Your task to perform on an android device: Now customize the Name field. I want the label alignment in the right and make it a required field in the Jotform app.
Image 0: 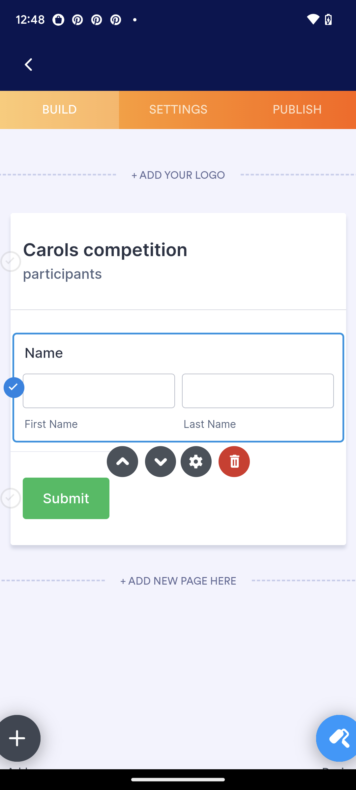
Click on the settings icon.
Step 0: click (178, 498)
Image 1: 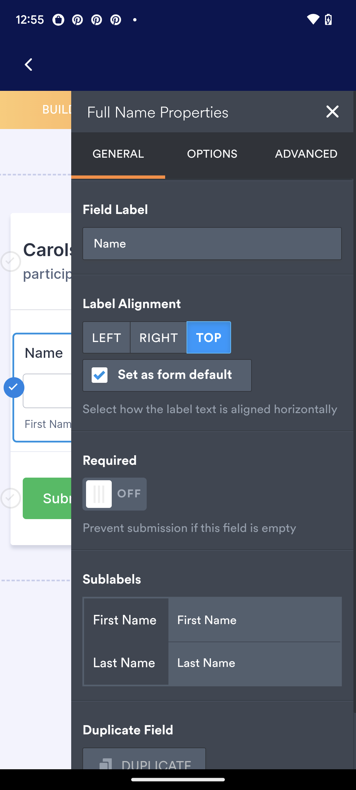
Select the right option in the label alignment.
Step 1: click (159, 337)
Image 2: 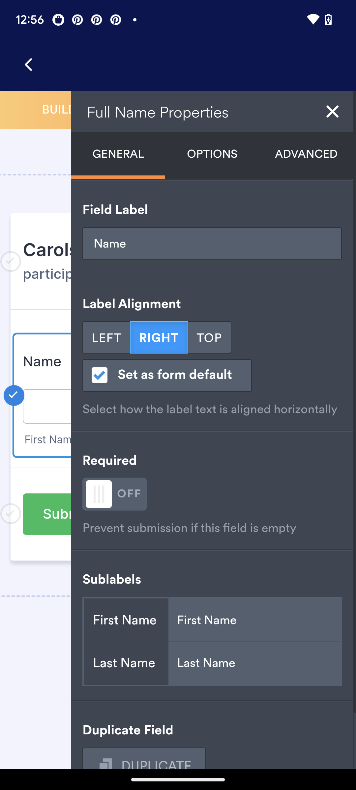
Turn on the required button by click on it.
Step 2: click (129, 493)